Your task to perform on an android device: In the pdfFiller app , Save the form after completing the desired entries .
Image 0: 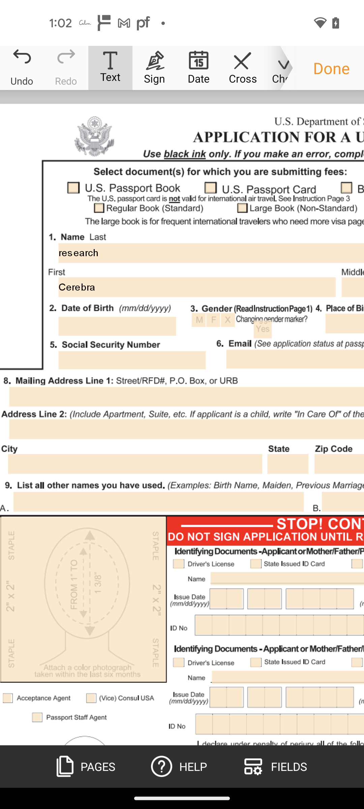
Click on the Done button at the top right corner of the screem
Step 0: click (331, 68)
Image 1: 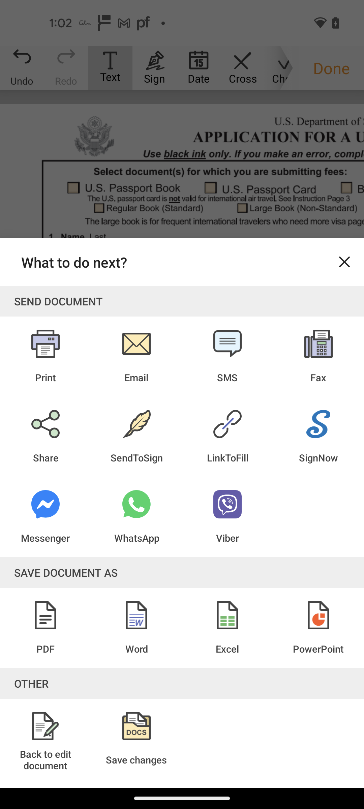
Click on the Save Changes at the bottom of the screen
Step 1: click (141, 734)
Image 2: 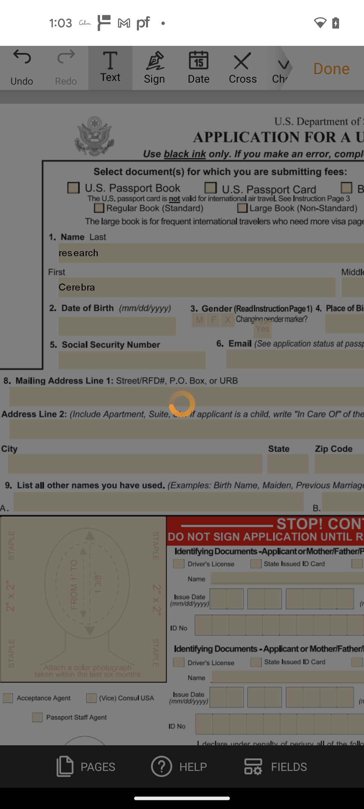
Click on the Save Changes at the bottom of the screen
Step 2: wait